Your task to perform on an android device: I want to buy an e-reader from the E-bay app for my mom so that she can read her favorite novel "The Kite Runner".
Image 0: 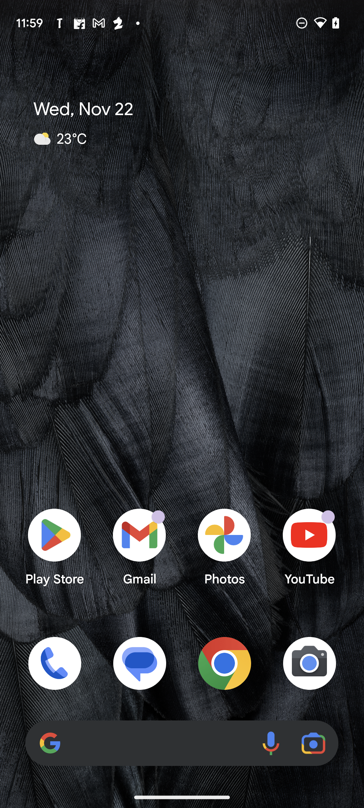
Open the E-bay app.
Step 0: open app "eBay"
Image 1: 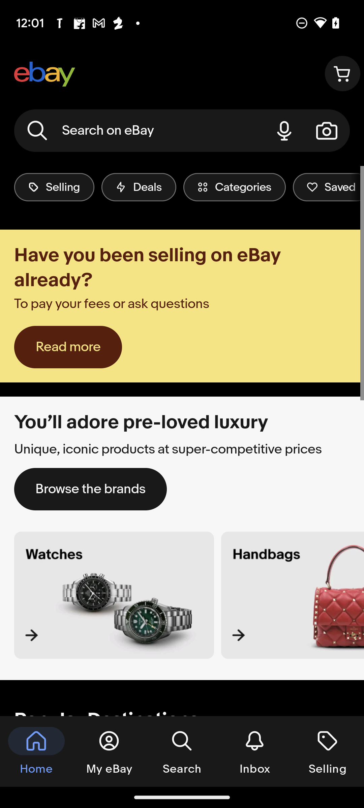
Click on the Search text box on the top of the screen.
Step 1: click (139, 131)
Image 2: 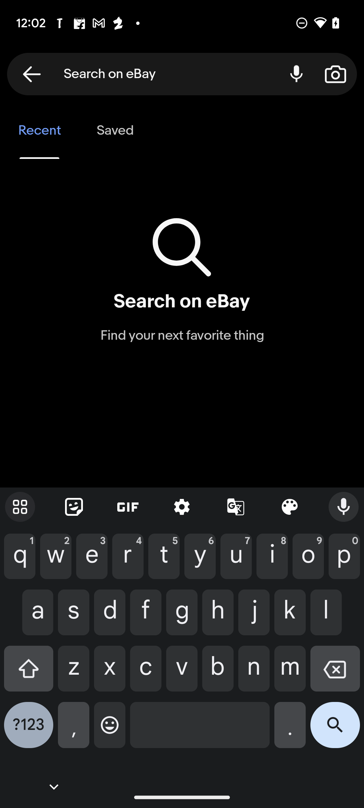
Type e-reader in the text box.
Step 2: type "E-reader"
Image 3: 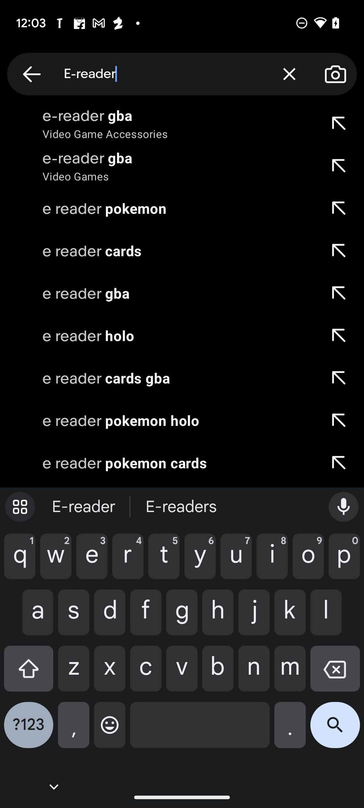
Click on the search icon on the bottom right side of the keyboard on the screen.
Step 3: click (335, 730)